Your task to perform on an android device: open the IGP app and browse flowers
Image 0: 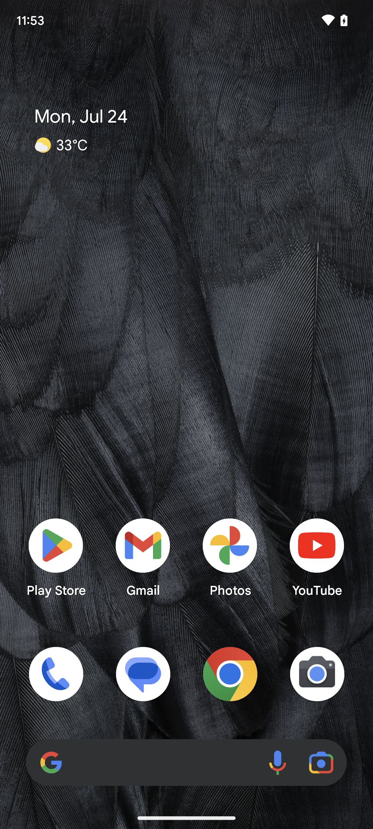
Open the IGP app.
Step 0: open app "IGP"
Image 1: 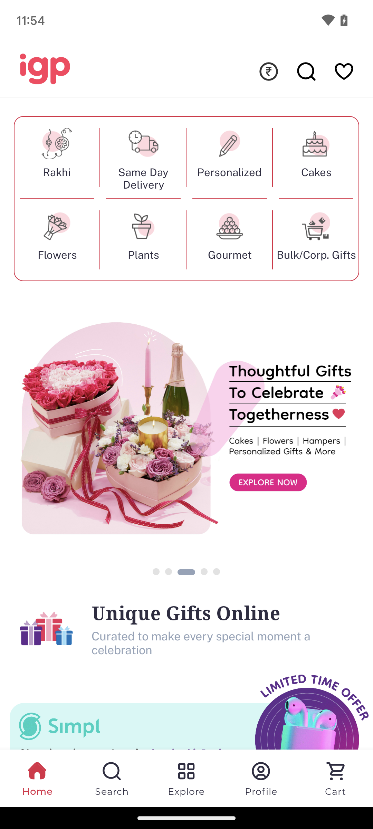
Scroll down to view flowers.
Step 1: scroll down
Image 2: 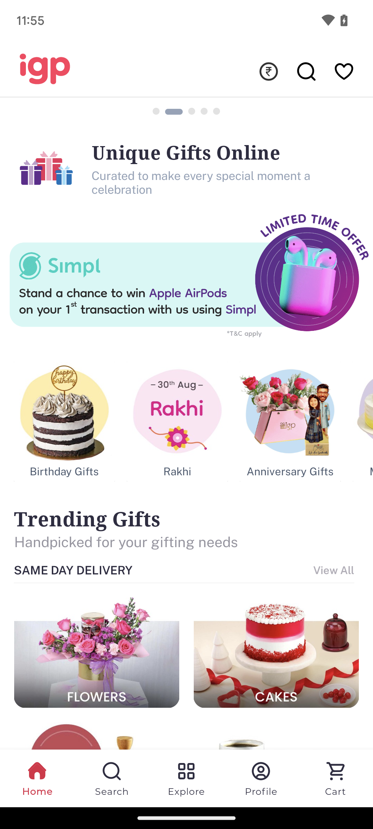
Click on the flowers present on the screen.
Step 2: click (96, 652)
Image 3: 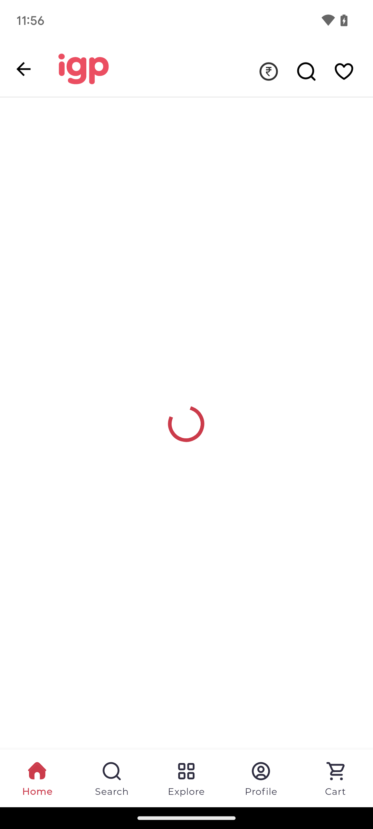
Click on the flowers present on the screen.
Step 3: wait
Image 4: 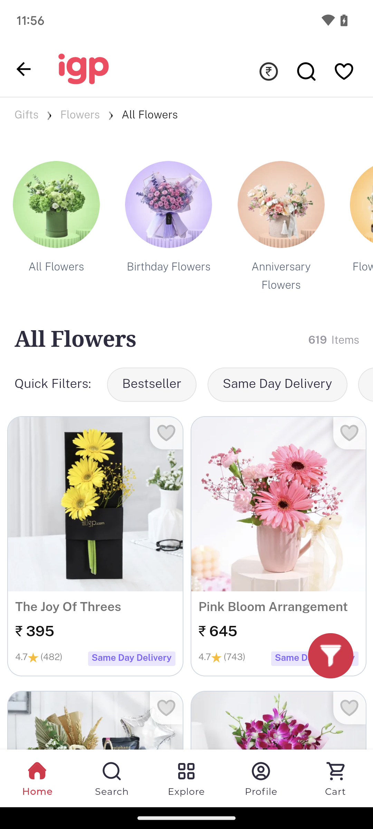
Click on the flowers present on the screen.
Step 4: scroll down